Your task to perform on an android device: After a week, I will go to Delhi with my family, so I want to search properties near Delhi NCR on the Trovit housing app.
Image 0: 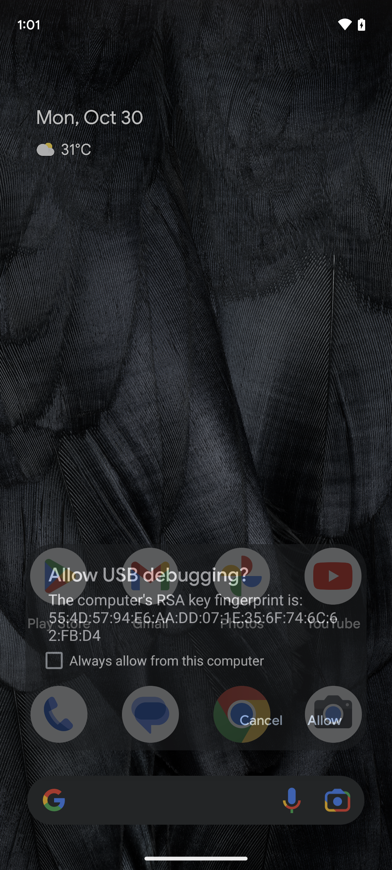
Open the housing app.
Step 0: open app "Housing"
Image 1: 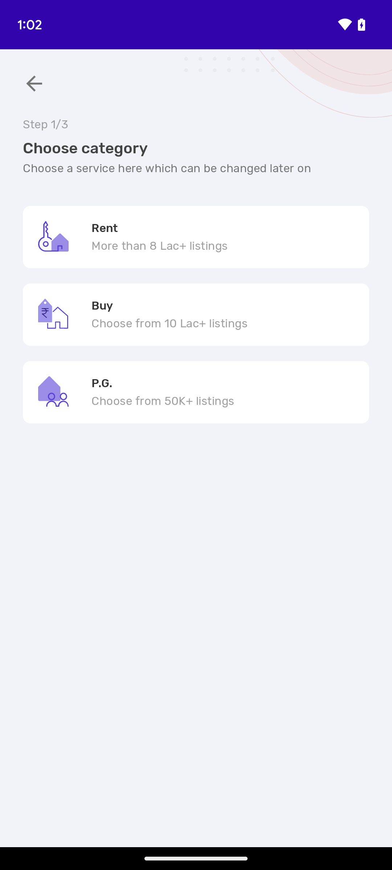
Tap on buy.
Step 1: click (53, 314)
Image 2: 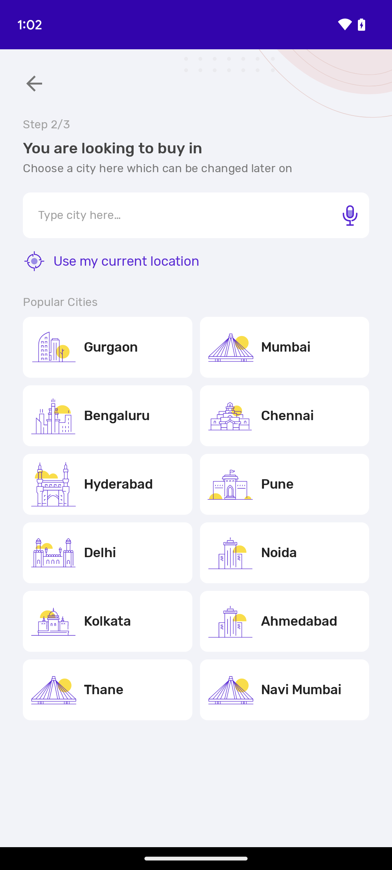
Tap on the search bar present on the screen.
Step 2: click (183, 215)
Image 3: 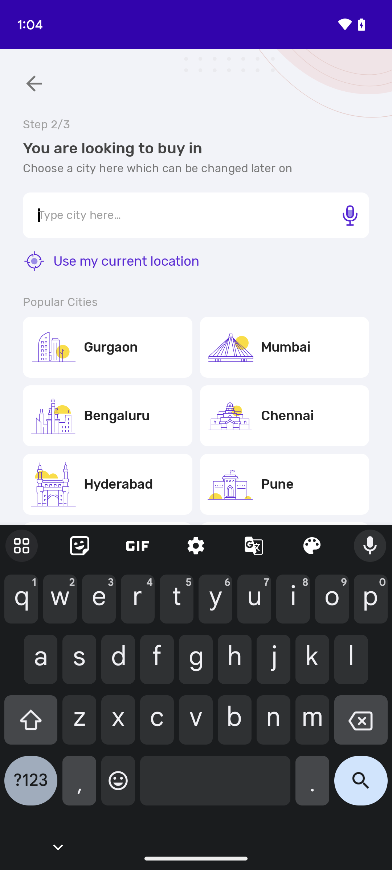
Search properties in Delhi, NCR
Step 3: type "Delhi"
Image 6: 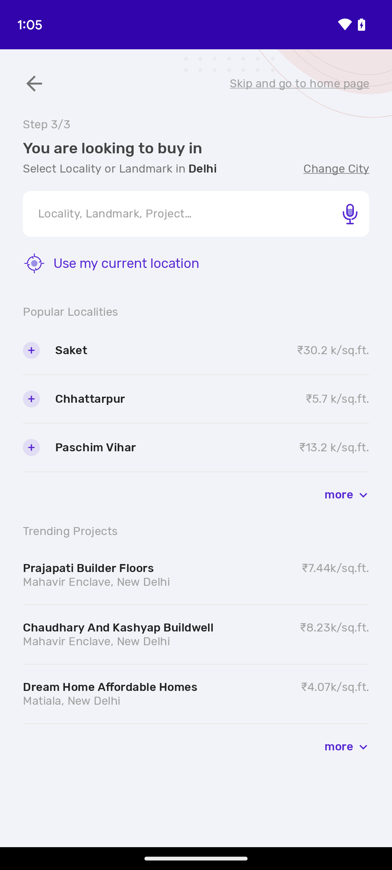
Tap on saket.
Step 6: click (31, 350)
Image 7: 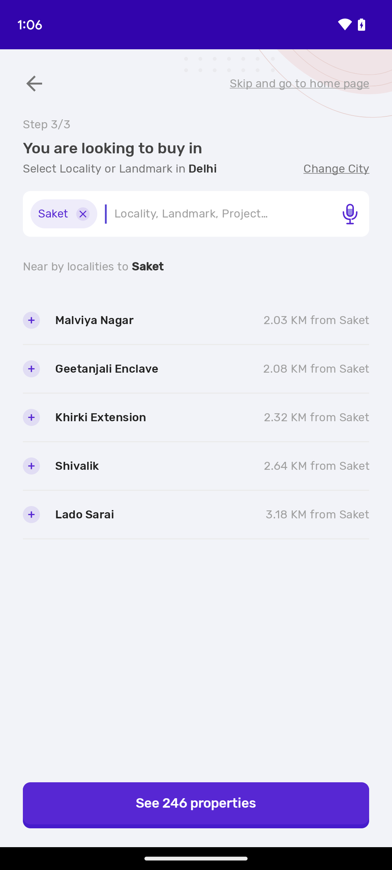
Tap on saket.
Step 7: wait